Your task to perform on an android device: As I want to go cycling today, I'd like to know the weather forecast for today in Weather & Radar app.
Image 0: 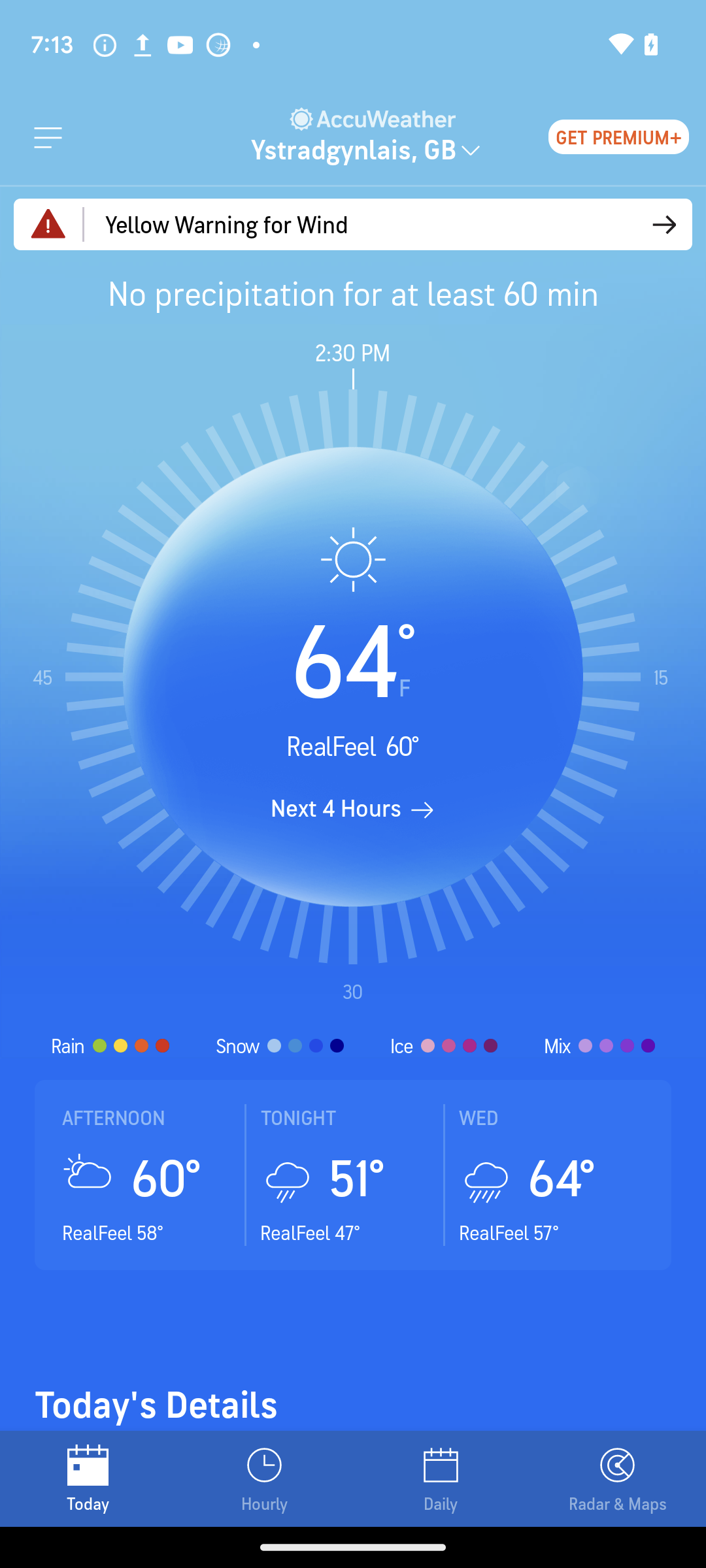
Open Weather&Radar app
Step 0: open app "Weather&Radar"